Your task to perform on an android device:  I am looking for the stylist Golf shoes, so apply the style filter and view the Trendy golf shoes for me on the Temu app.
Image 0: 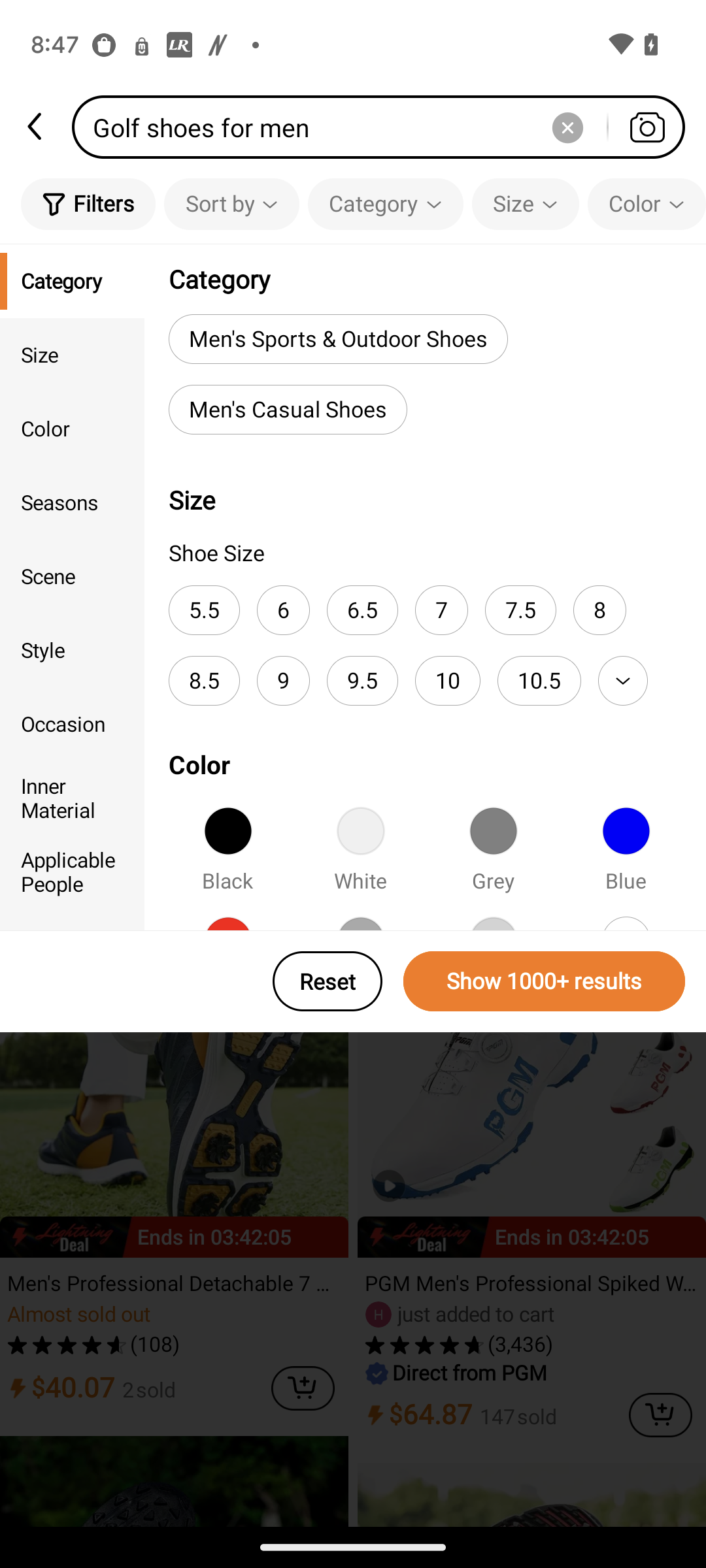
Click on the tab Style.
Step 0: click (72, 650)
Image 1: 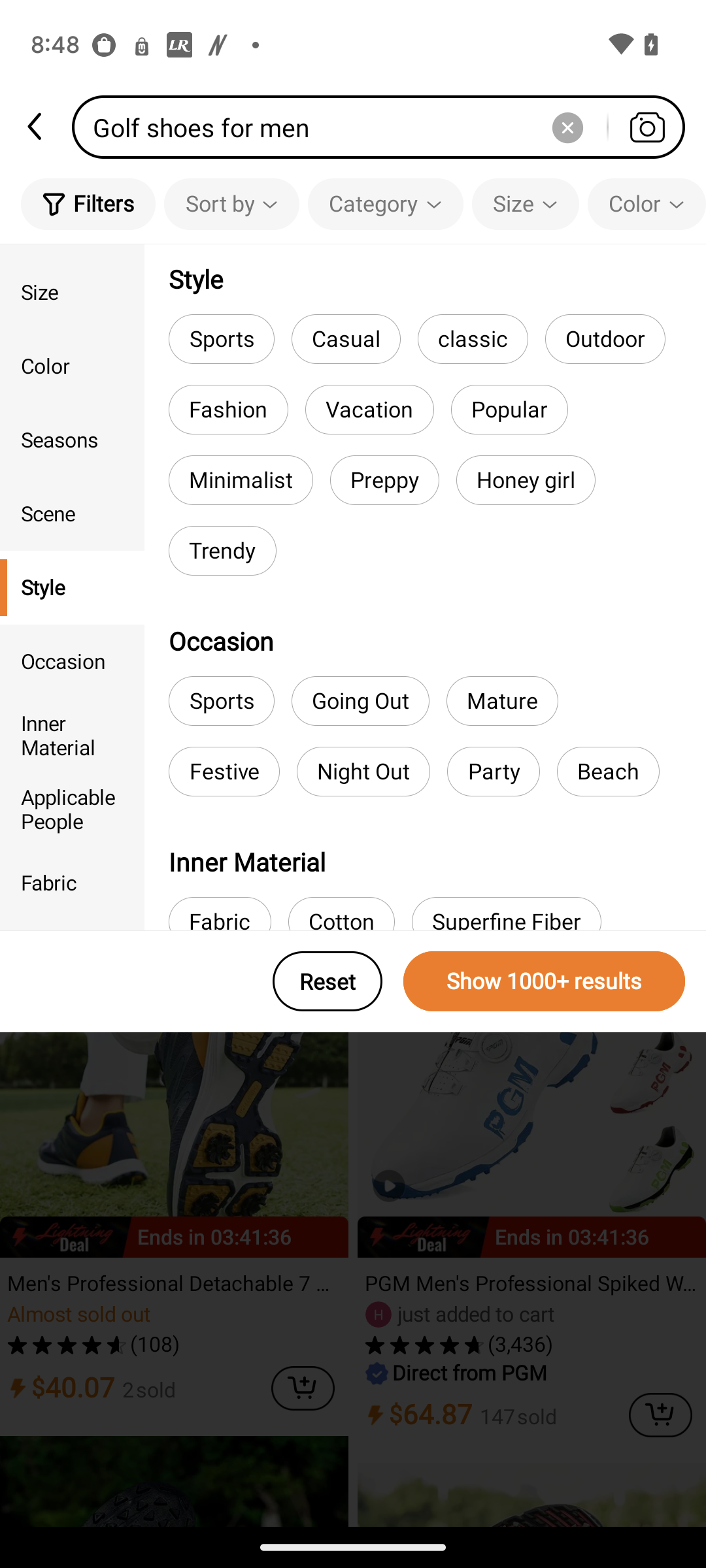
Click on the "Trendy ".
Step 1: click (222, 551)
Image 2: 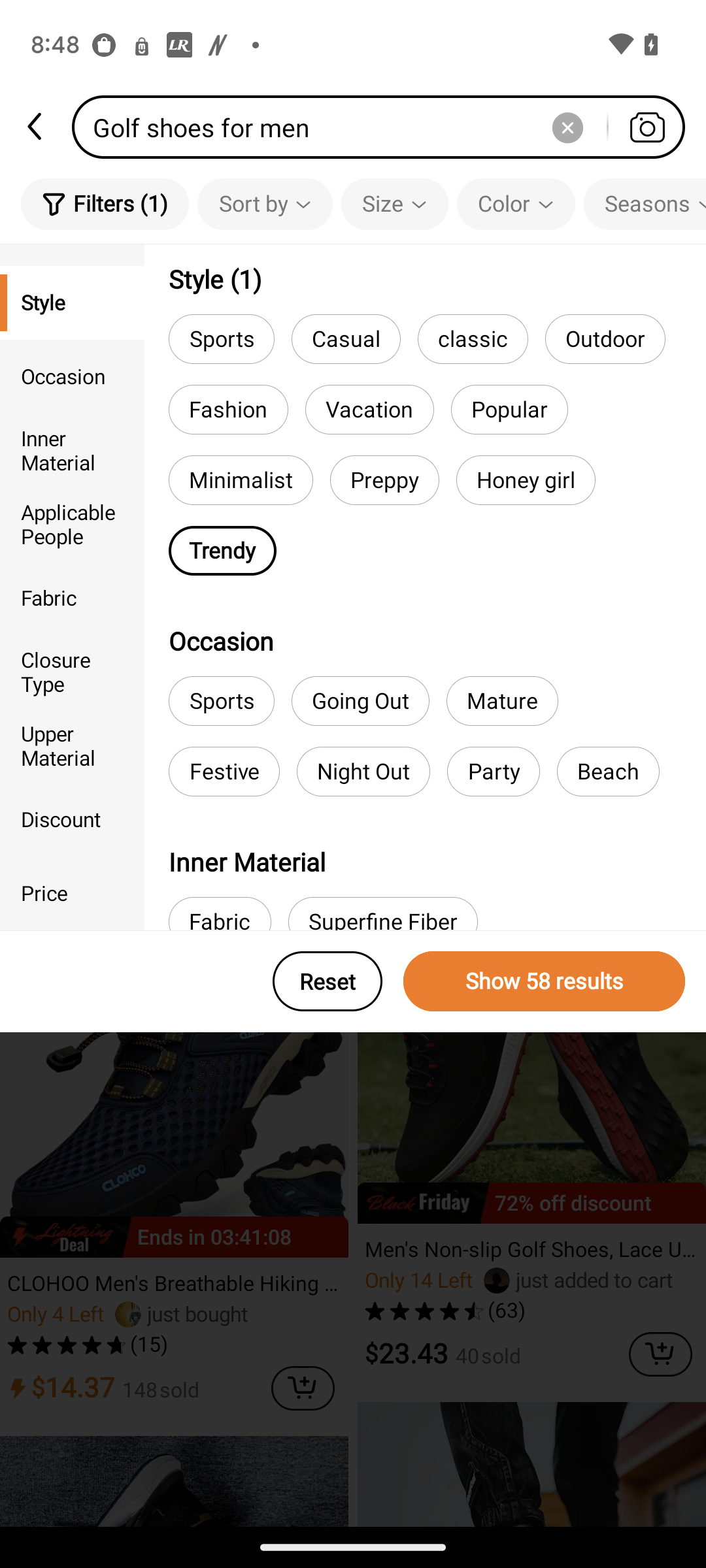
Click on the "Show 58 Results" tab.
Step 2: click (544, 981)